Your task to perform on an android device: I want to save a document.
Image 0: 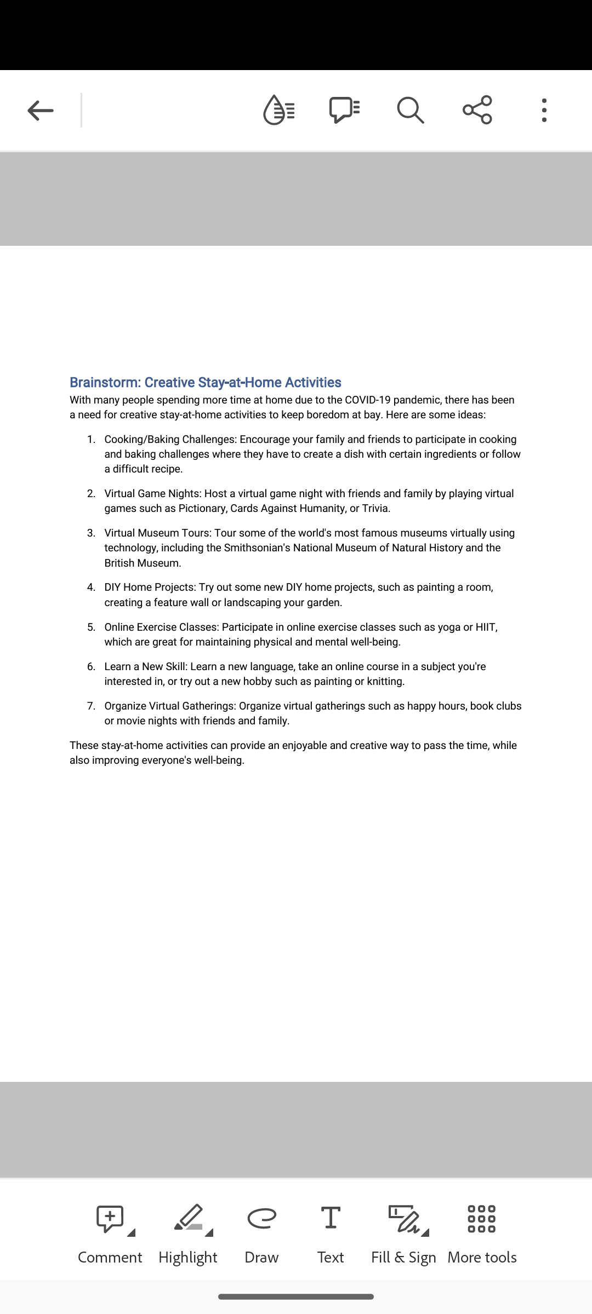
Click on the three dots on the top right corner of the screen.
Step 0: click (544, 110)
Image 1: 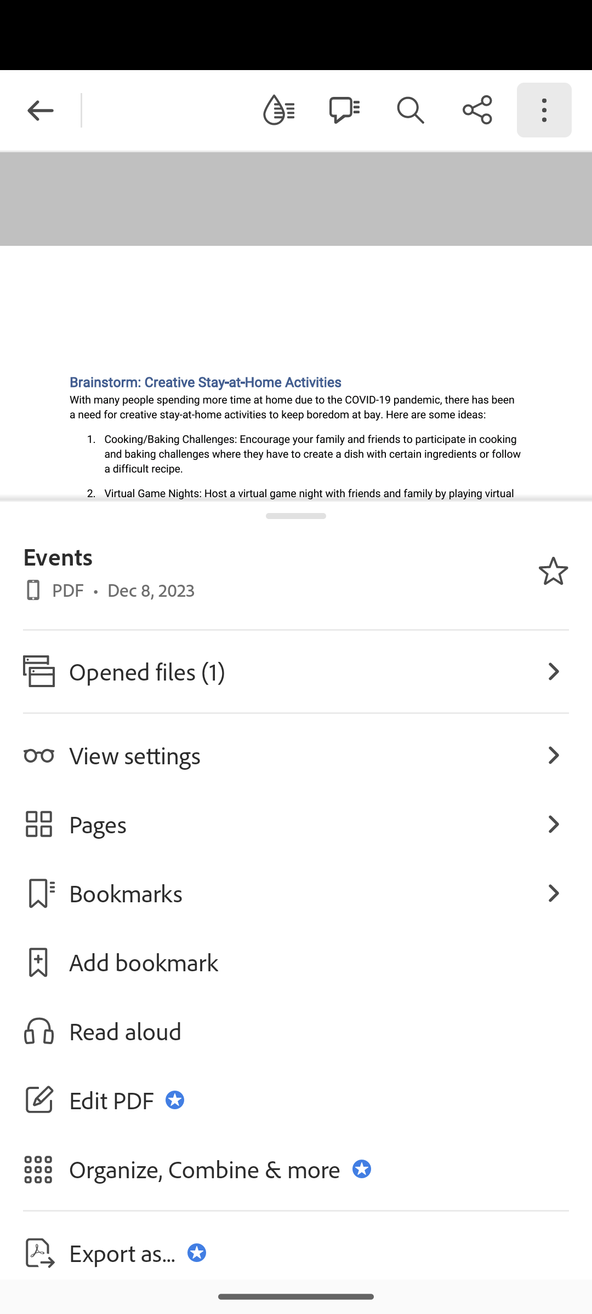
Swipe up on the screen.
Step 1: scroll down
Image 4: 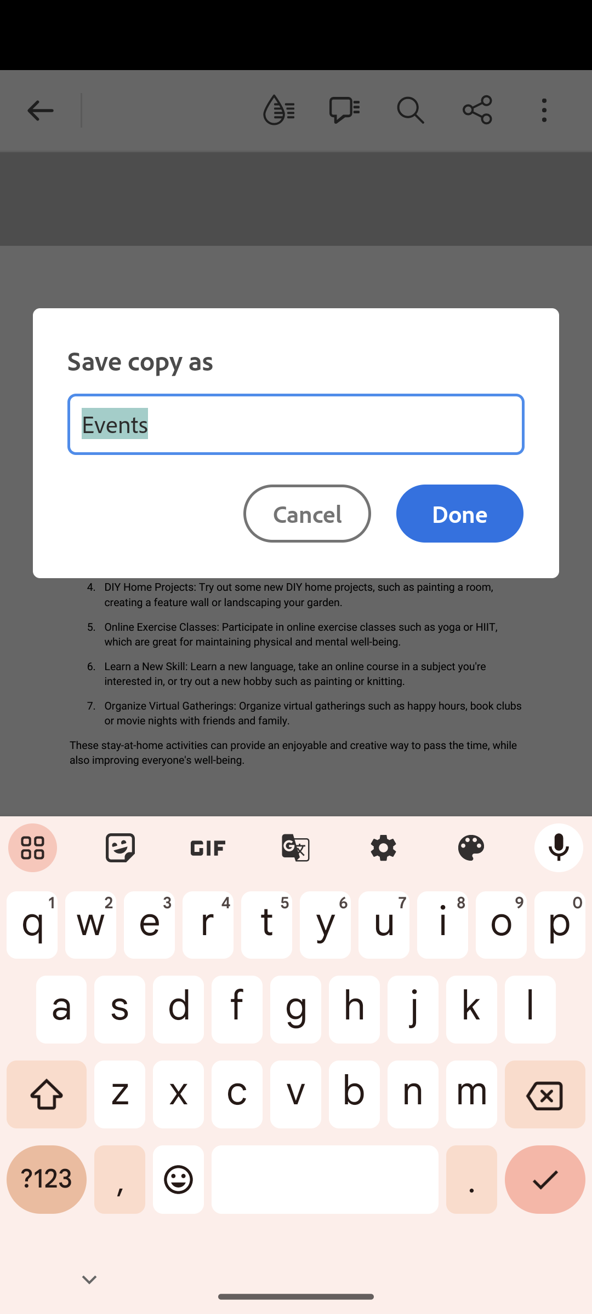
Click on the Done option on the screen.
Step 4: click (460, 513)